Your task to perform on an android device: Open the Trainline app and view the earliest train schedules from Abbey wood to Barnes
Image 1: 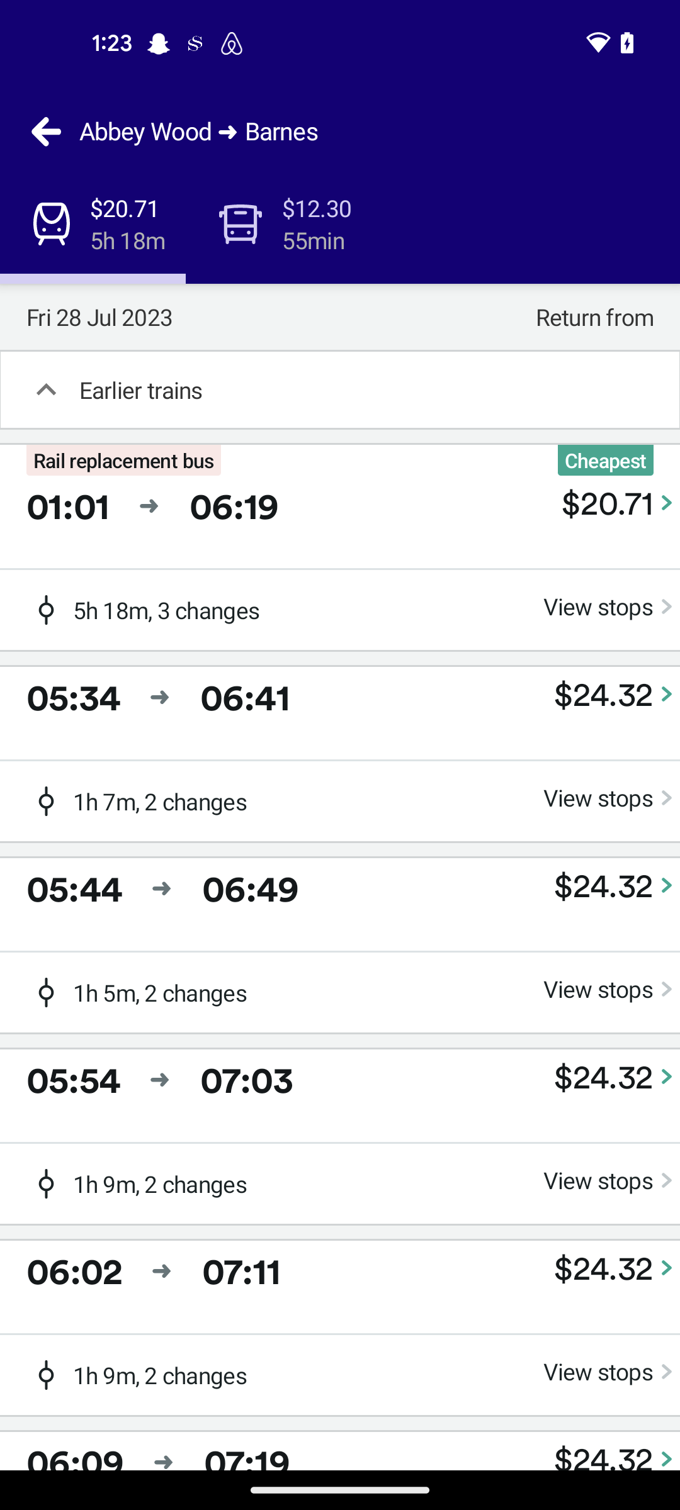
Click on the Earlier train option
Step 1: click (340, 389)